Your task to perform on an android device: I've finished my reading for the day and can pick up where I left off on the Amazon kindle app the following day, so I want to put a bookmark to the current page.
Image 0: 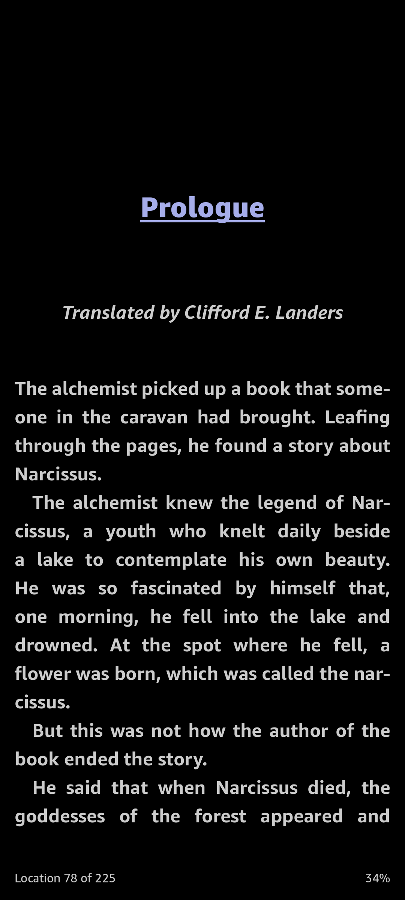
Click on the screen
Step 0: click (202, 450)
Image 1: 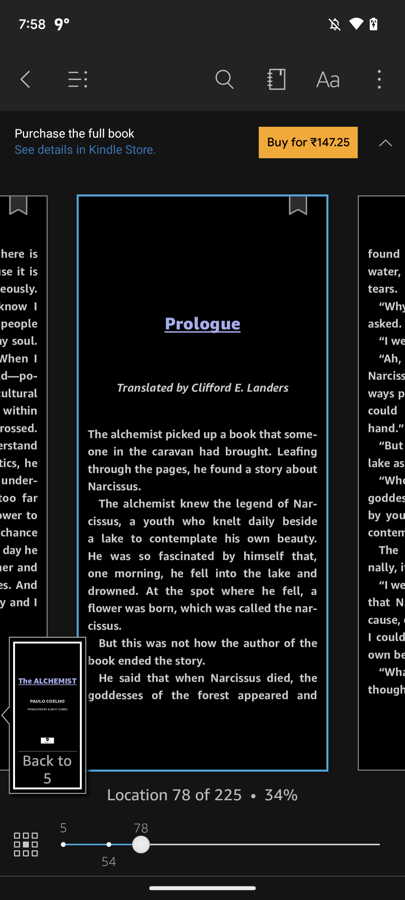
Click on bookmark icon at the top at the bottom of right corner
Step 1: click (300, 216)